Your task to perform on an android device: My older hair dryer is not in working condition and I am therefore in need of another one. Search for a hair dryer in the Amazon app.
Image 0: 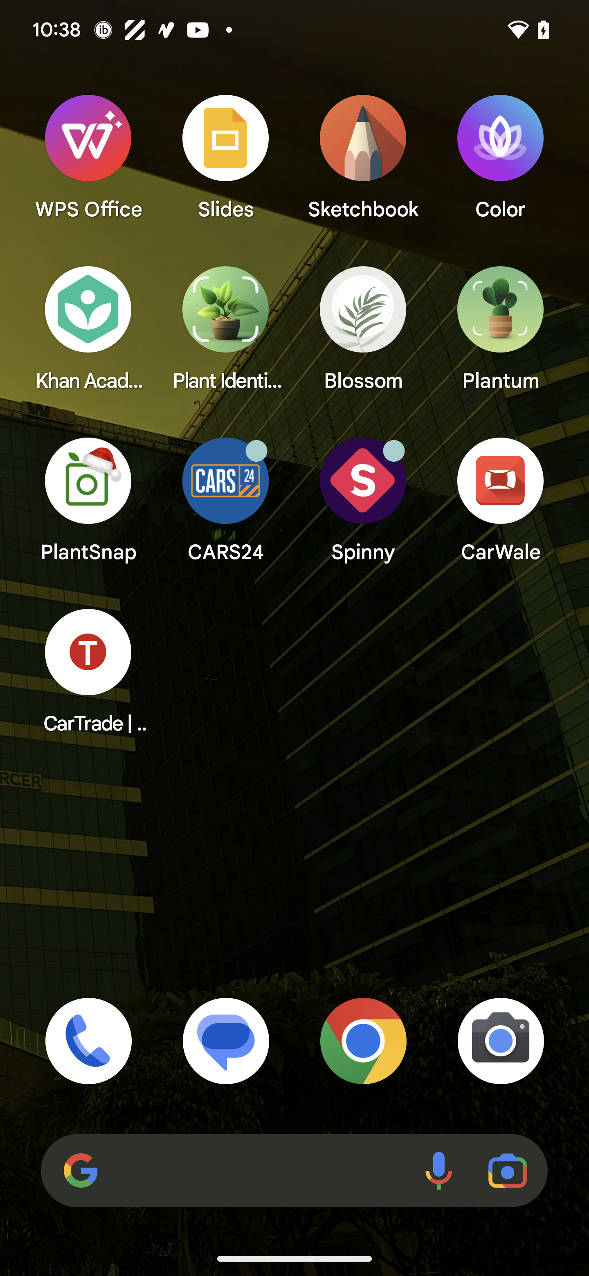
Open Amazon app
Step 0: open app "Amazon"
Image 1: 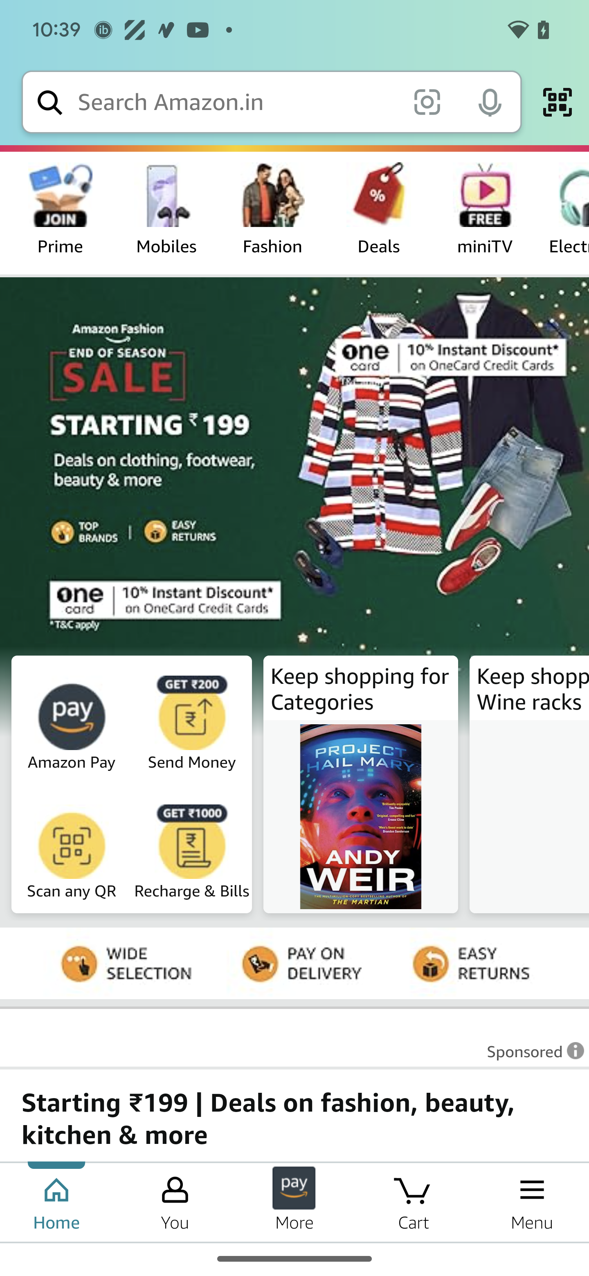
Click on the search bar 
Step 1: click (236, 102)
Image 2: 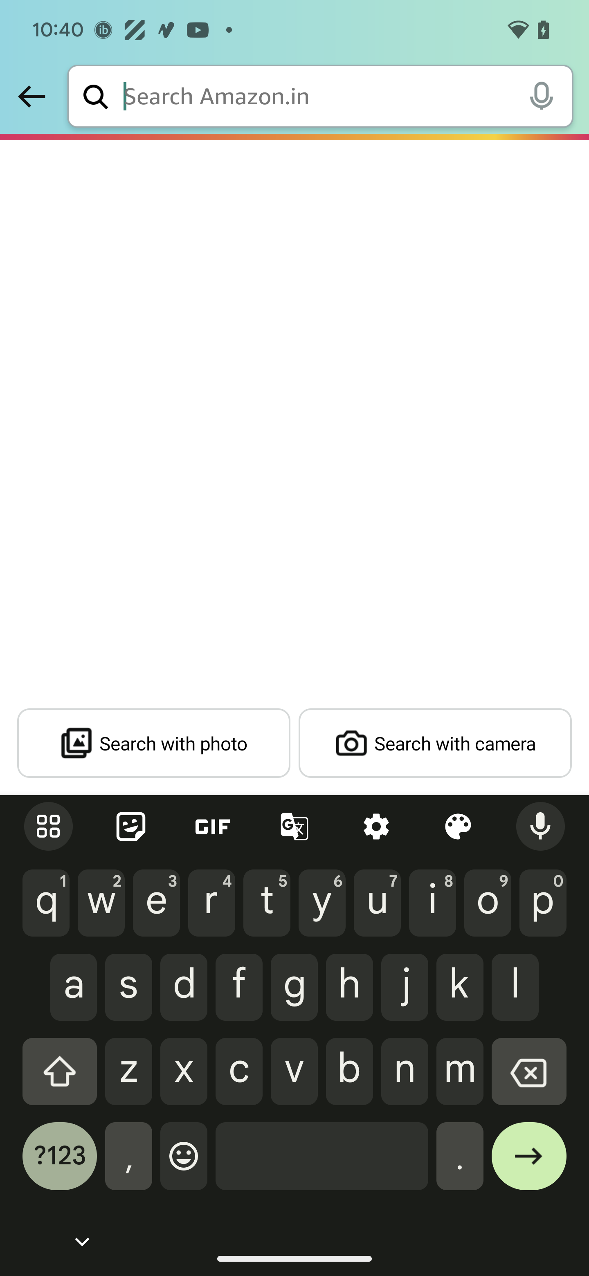
Type Hair Dryer in the search tab
Step 2: type "Hair Dryer"
Image 3: 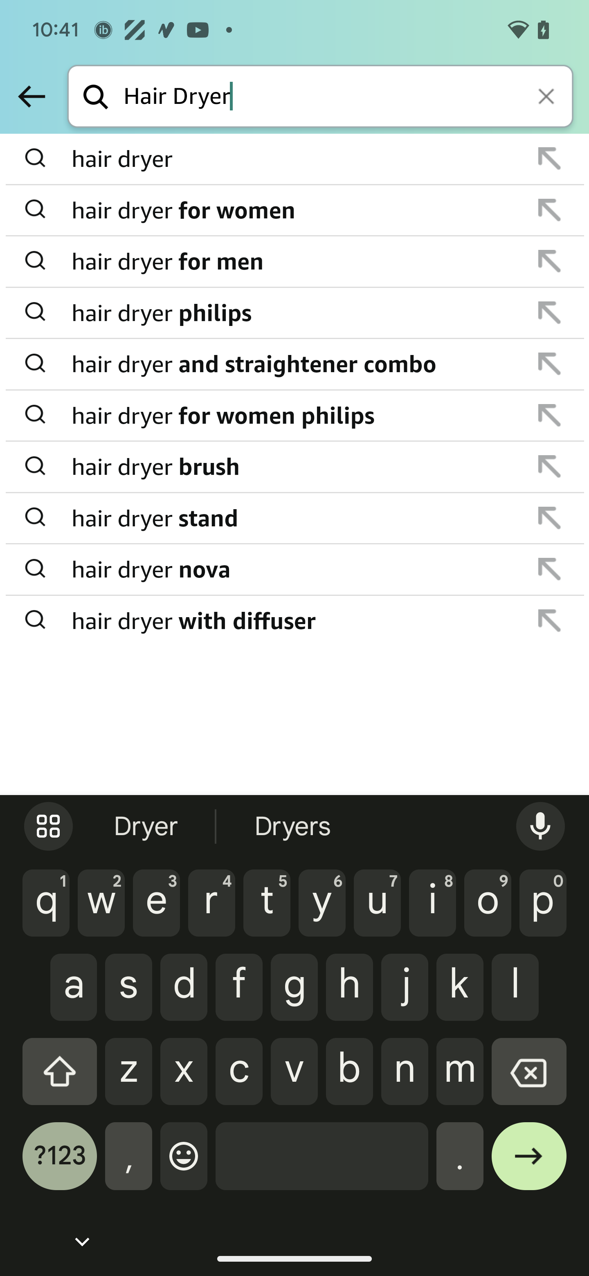
Click on the mens option
Step 3: click (297, 261)
Image 4: 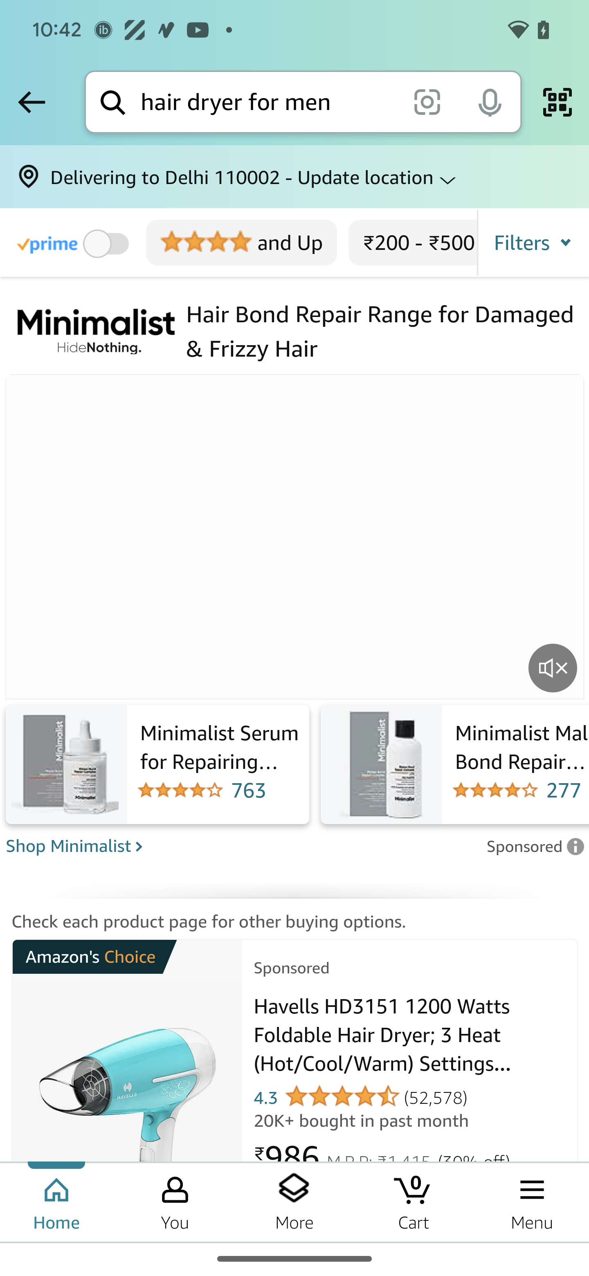
Swipe up on the screen
Step 4: scroll down